Your task to perform on an android device: I want to playback this song sung by my wife, so play the recorded audio of 01:10 minutes in the Voice Recorder app.
Image 0: 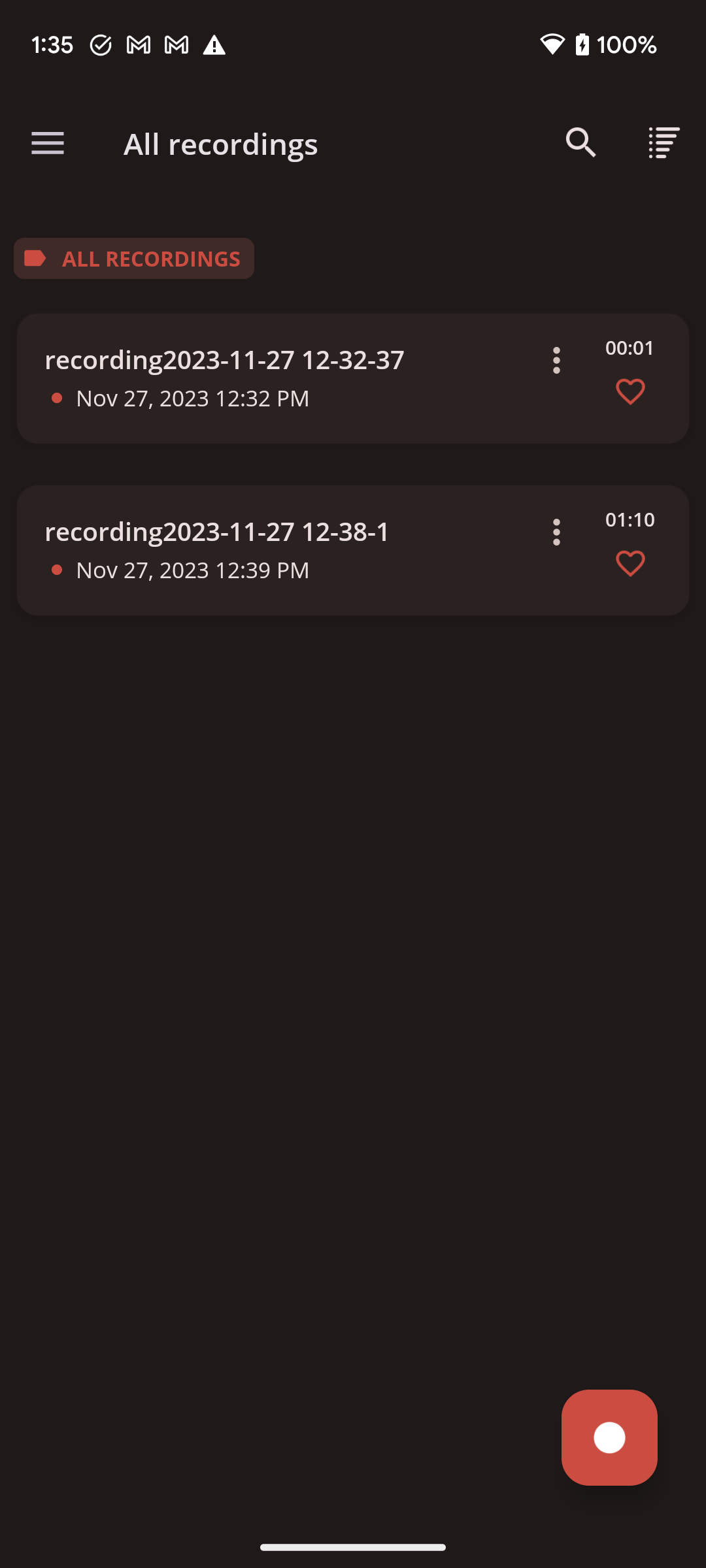
Click on the audio of 01:10 minutes to play this audio.
Step 0: click (192, 569)